Your task to perform on an android device: Search for HP chromebook and report the first searched result in Listing practices category , choose the Feedback Solicitation  reason and Offering to buy or sell feedback as detailed reasons .
Image 0: 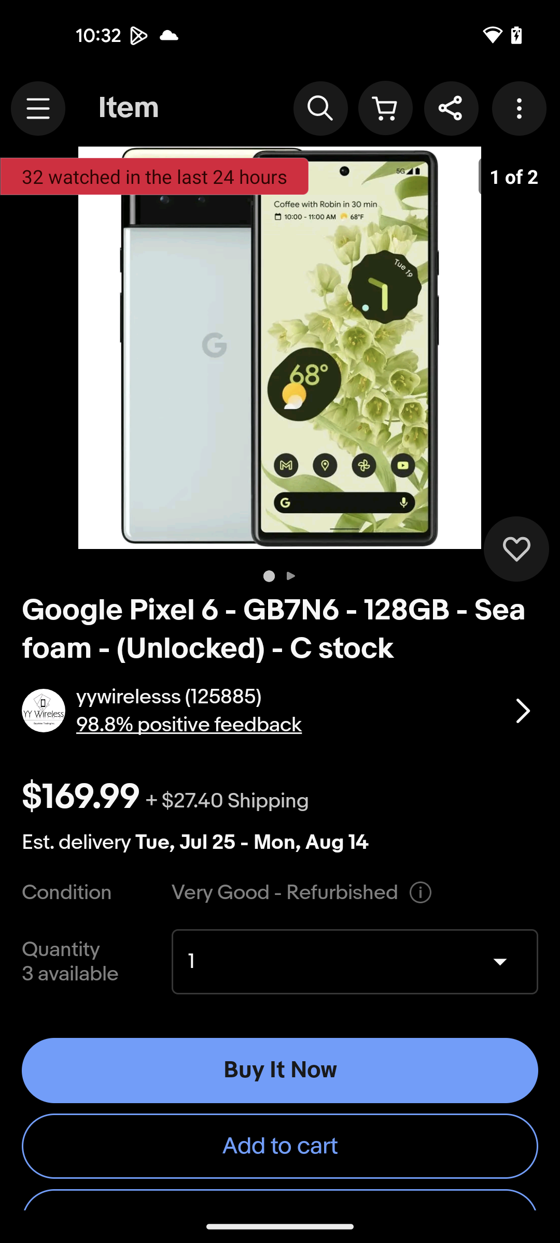
Click on the search icon at the top of the screen
Step 0: click (320, 108)
Image 1: 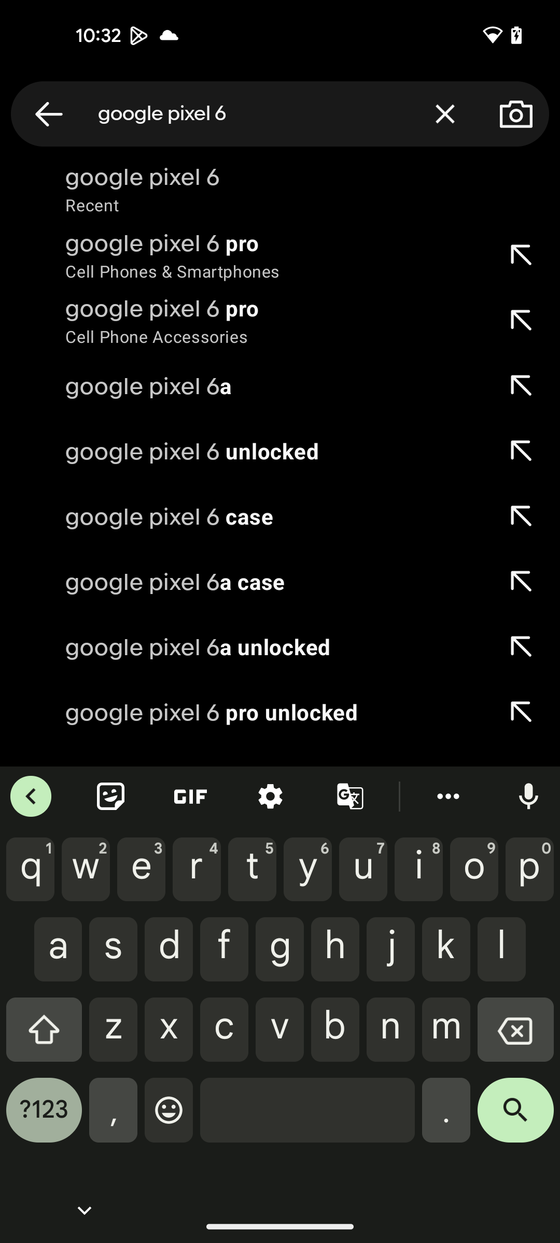
Delete the text in search bar
Step 1: click (445, 113)
Image 2: 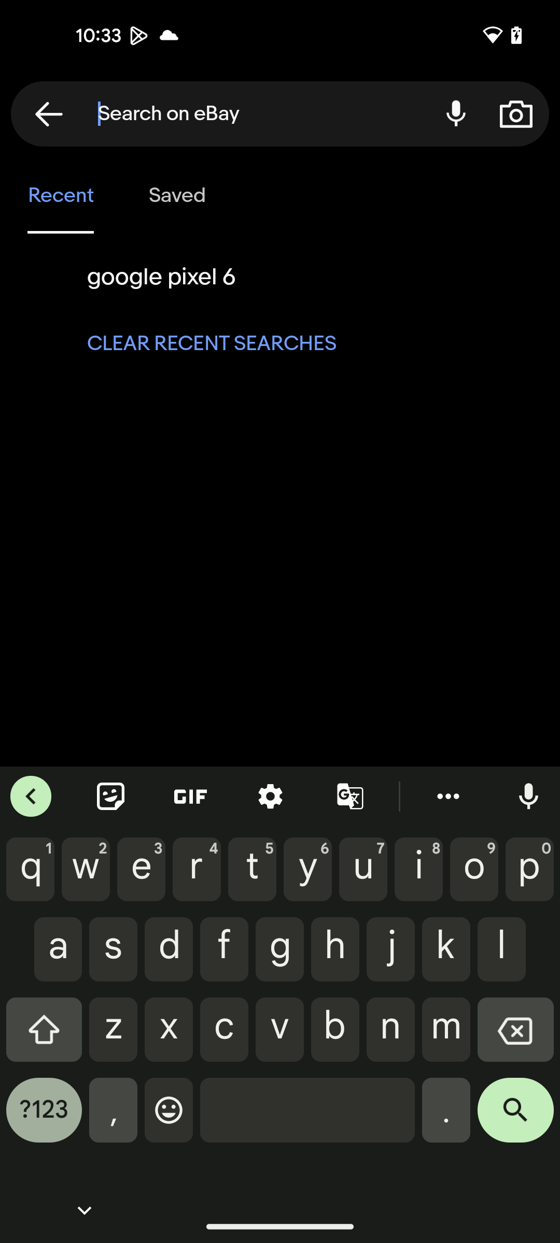
Search for HP chromebook in search bar
Step 2: type "HP chromebook"
Image 3: 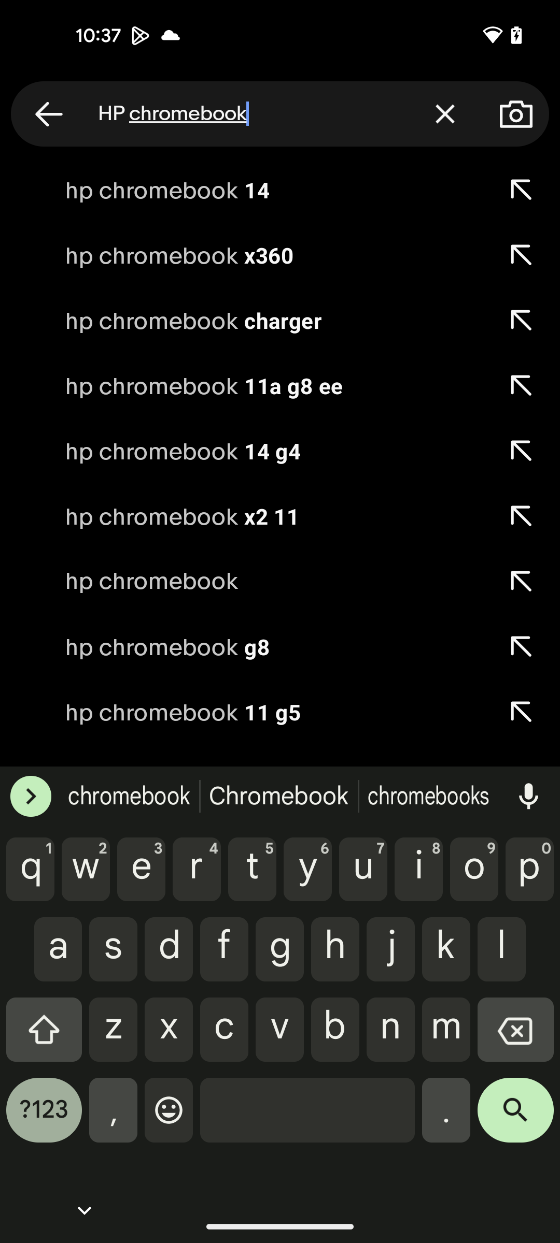
Click on the search icon at the bottom right corner
Step 3: click (515, 1118)
Image 4: 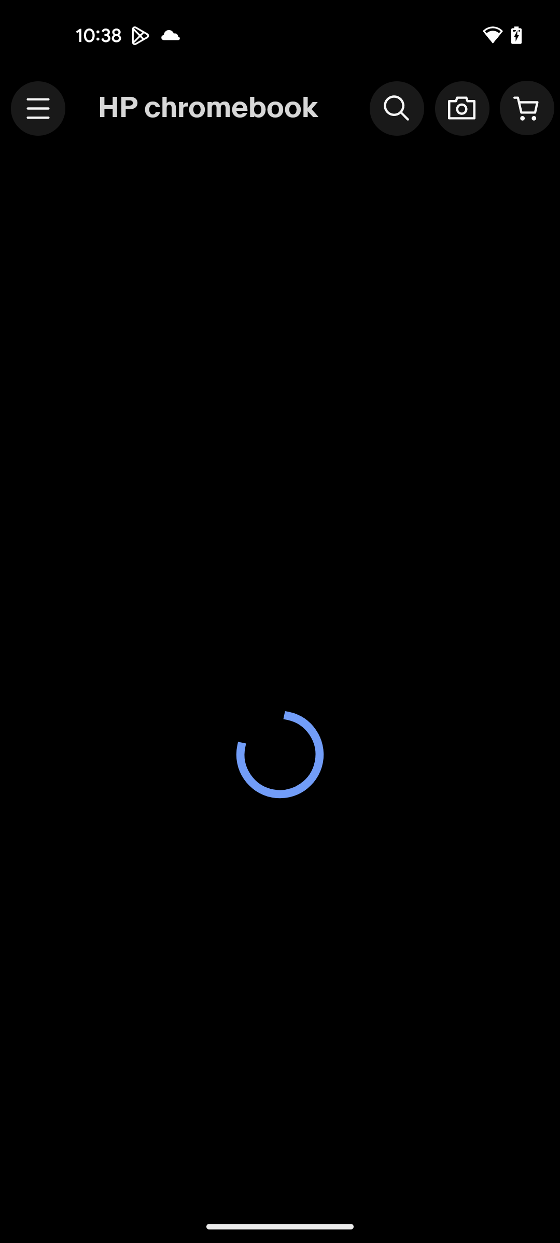
Click on the search icon at the bottom right corner
Step 4: wait
Image 5: 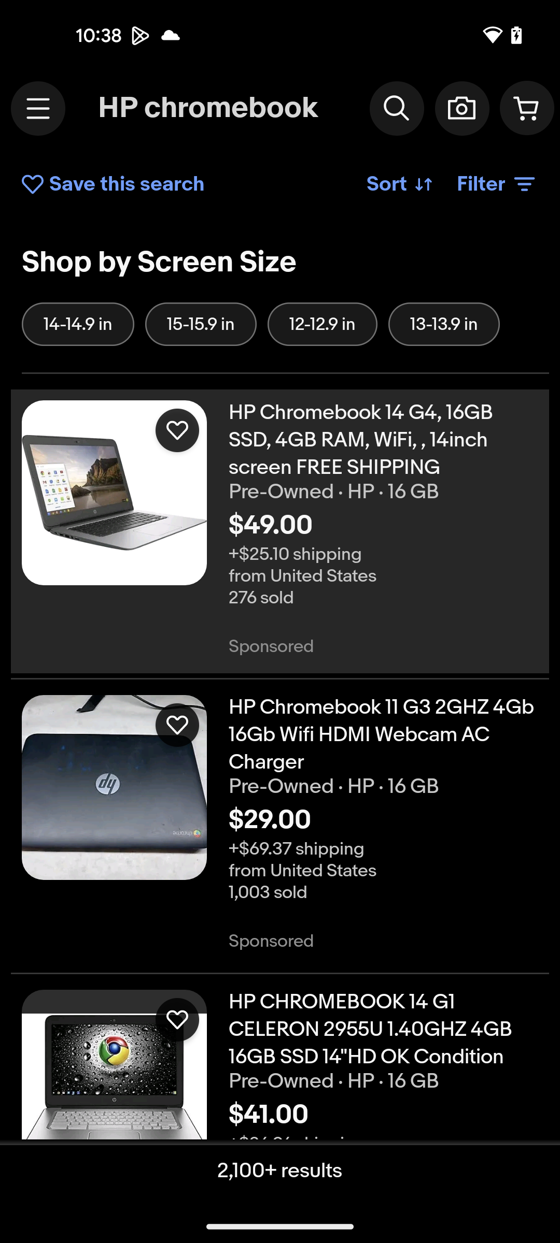
Open the first searched result
Step 5: click (383, 440)
Image 7: 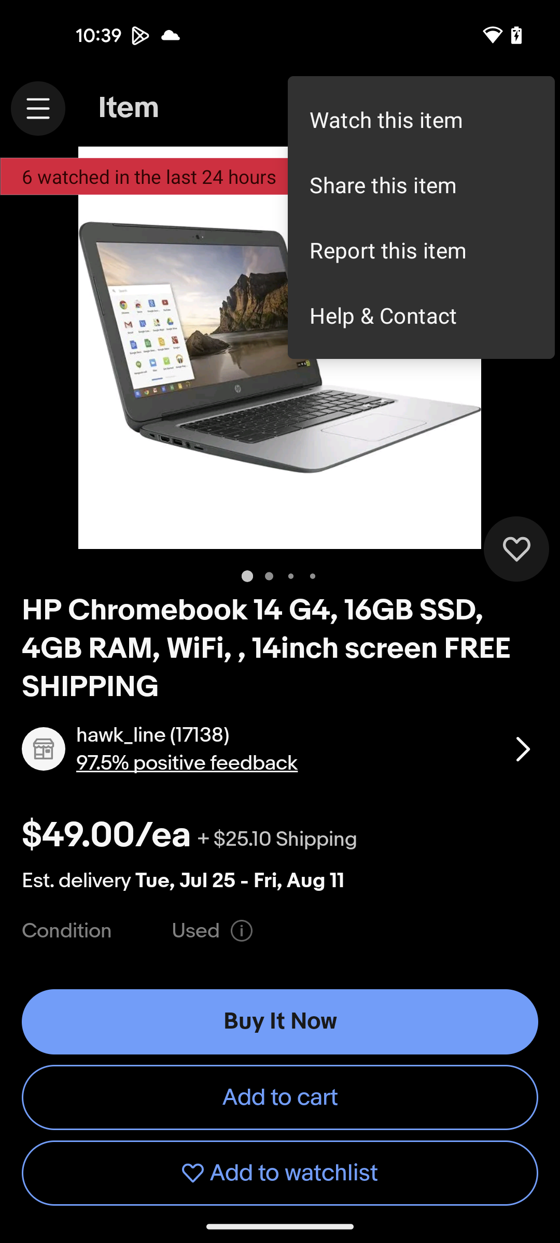
Choose Report this item option
Step 7: click (421, 250)
Image 8: 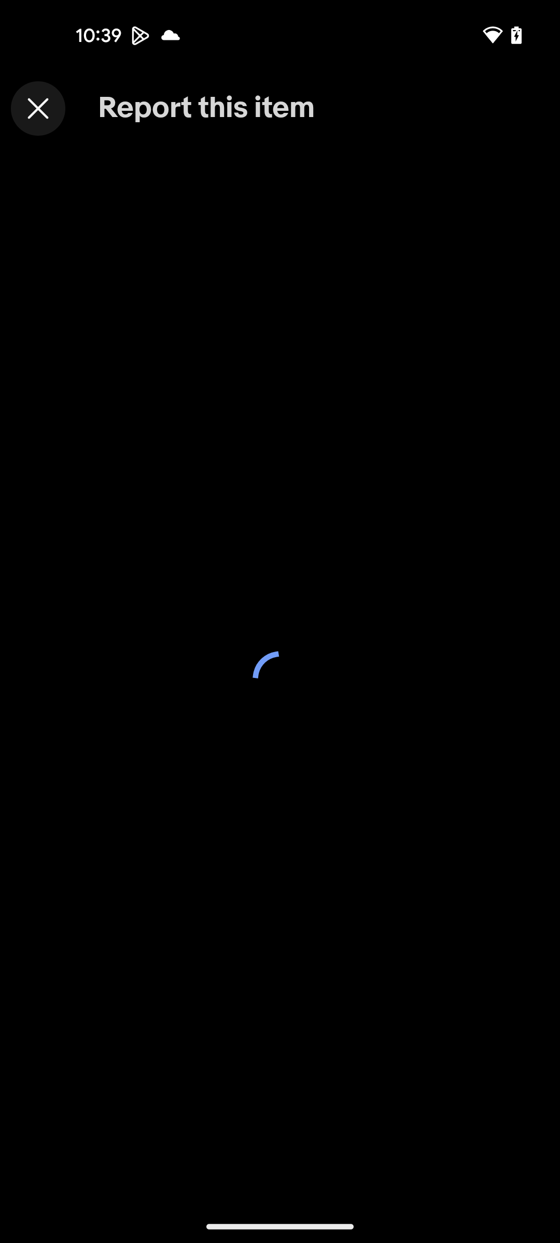
Choose Report this item option
Step 8: wait
Image 9: 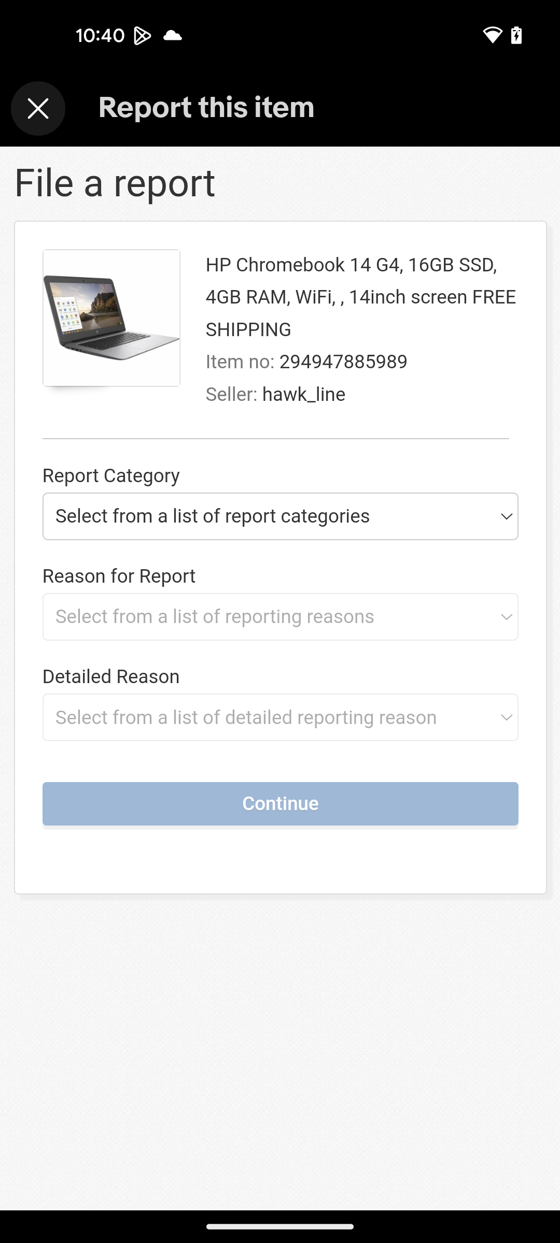
Click on report category section
Step 9: click (279, 516)
Image 10: 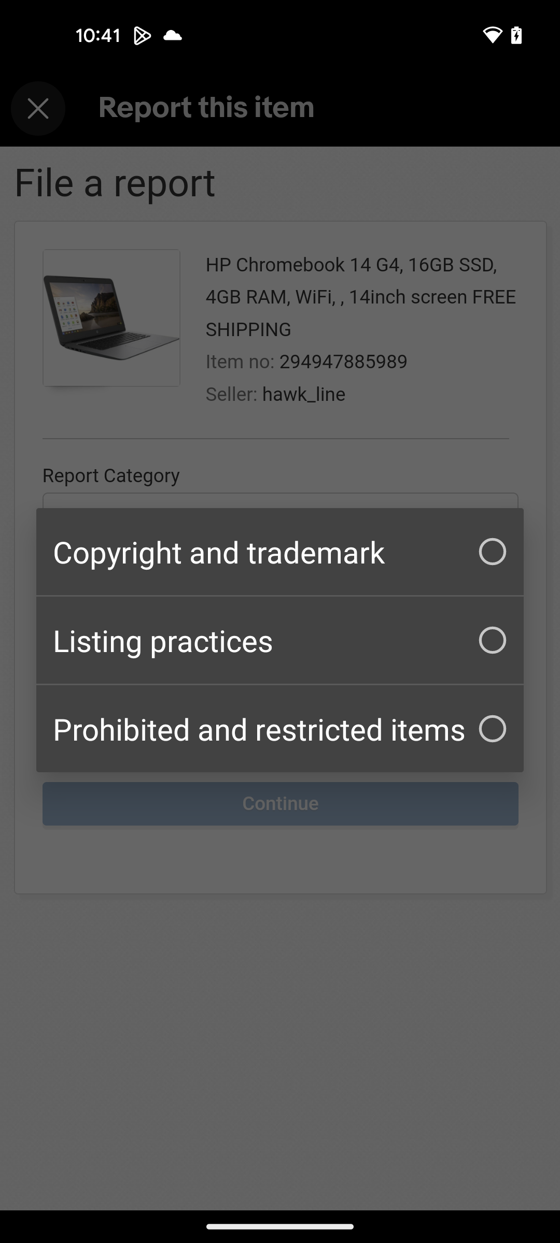
Choose Listing practices from the option
Step 10: click (280, 640)
Image 11: 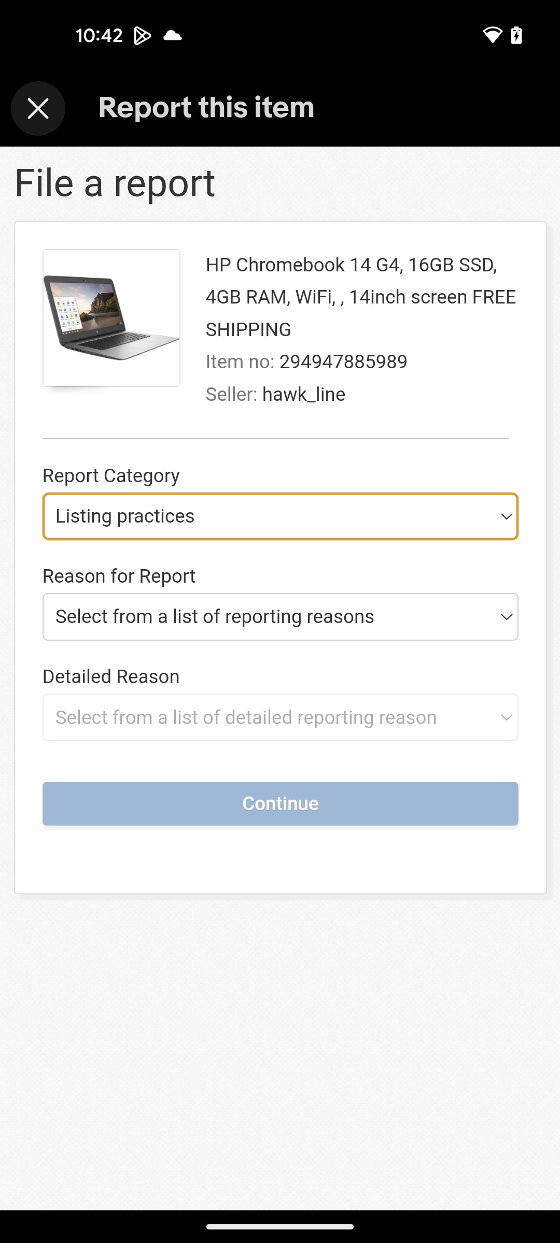
Go to the reason for report section
Step 11: click (279, 616)
Image 12: 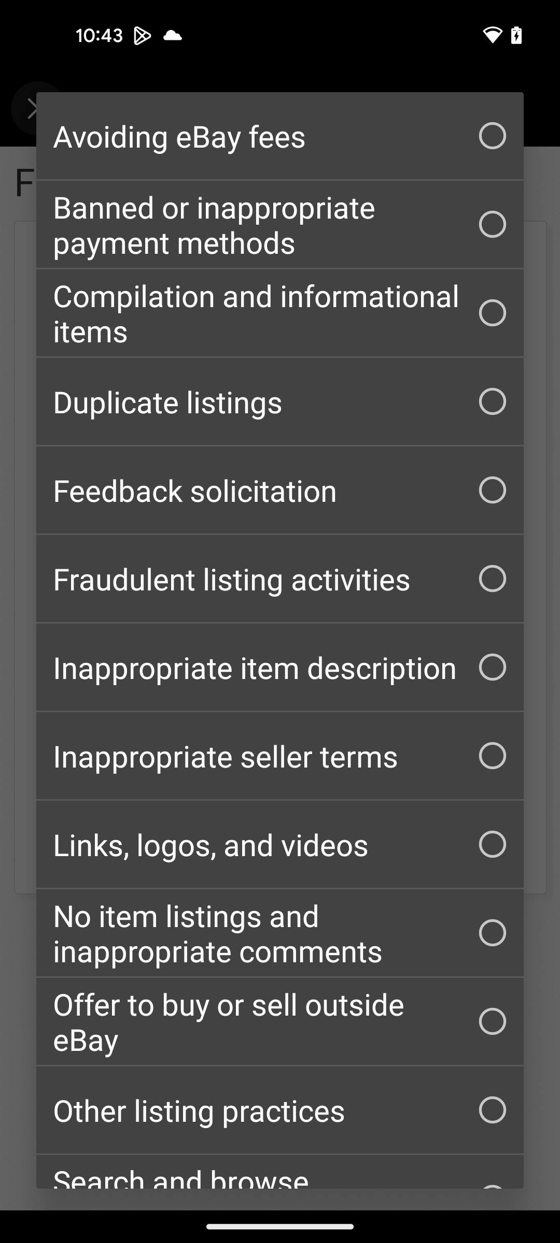
Choose Feedback solicitation option
Step 12: click (280, 489)
Image 13: 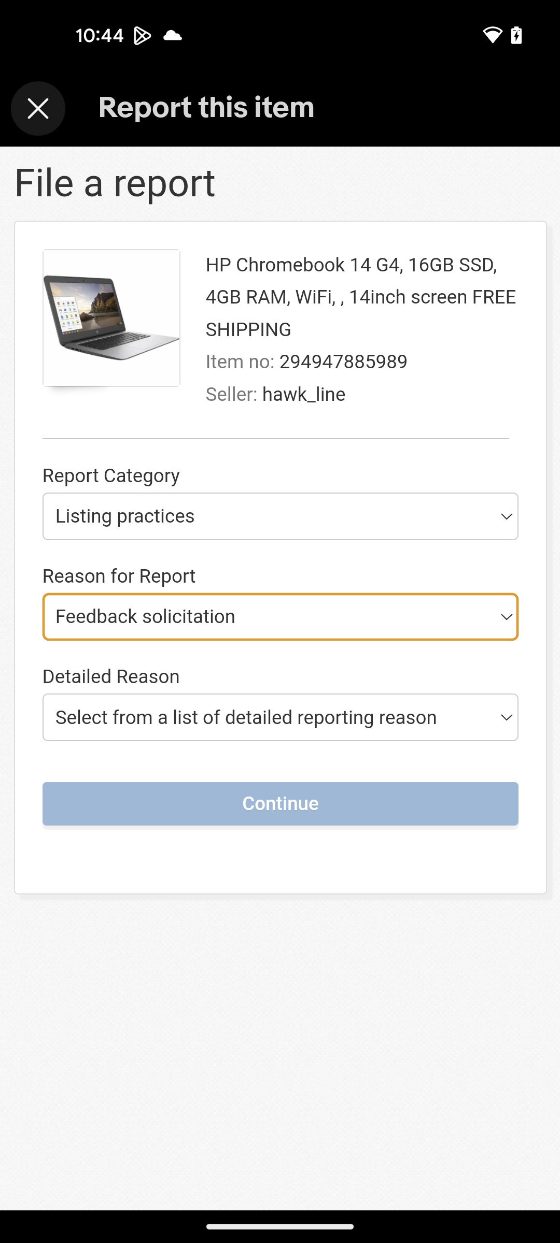
Go to the Detailed Reason tab
Step 13: click (279, 717)
Image 14: 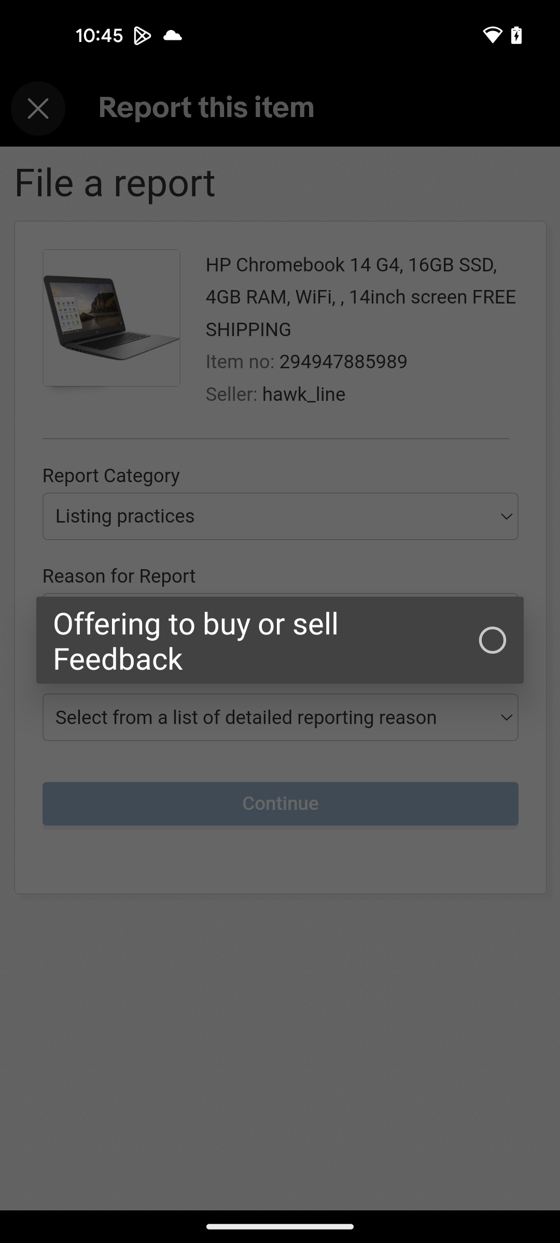
Choose the offering to buy or sell feedback option
Step 14: click (280, 640)
Image 15: 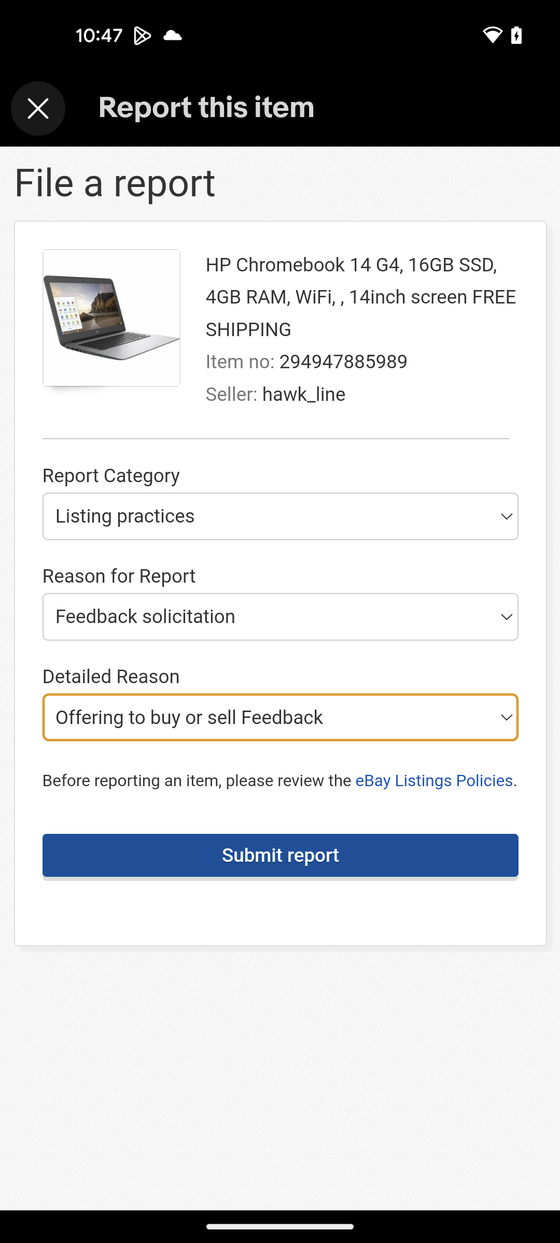
Click on submit report button
Step 15: click (279, 855)
Image 16: 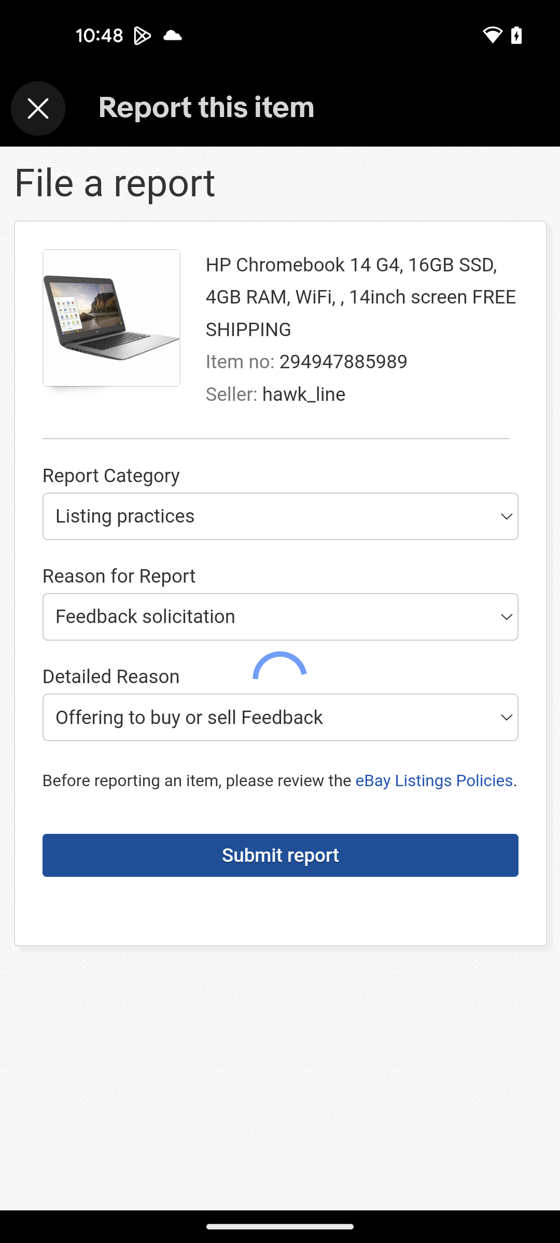
Click on submit report button
Step 16: wait